Your task to perform on an android device: So as for giving it more effects in the Quentin Clark text Area and fill the Solid fill color in the Sketchbook app.
Image 0: 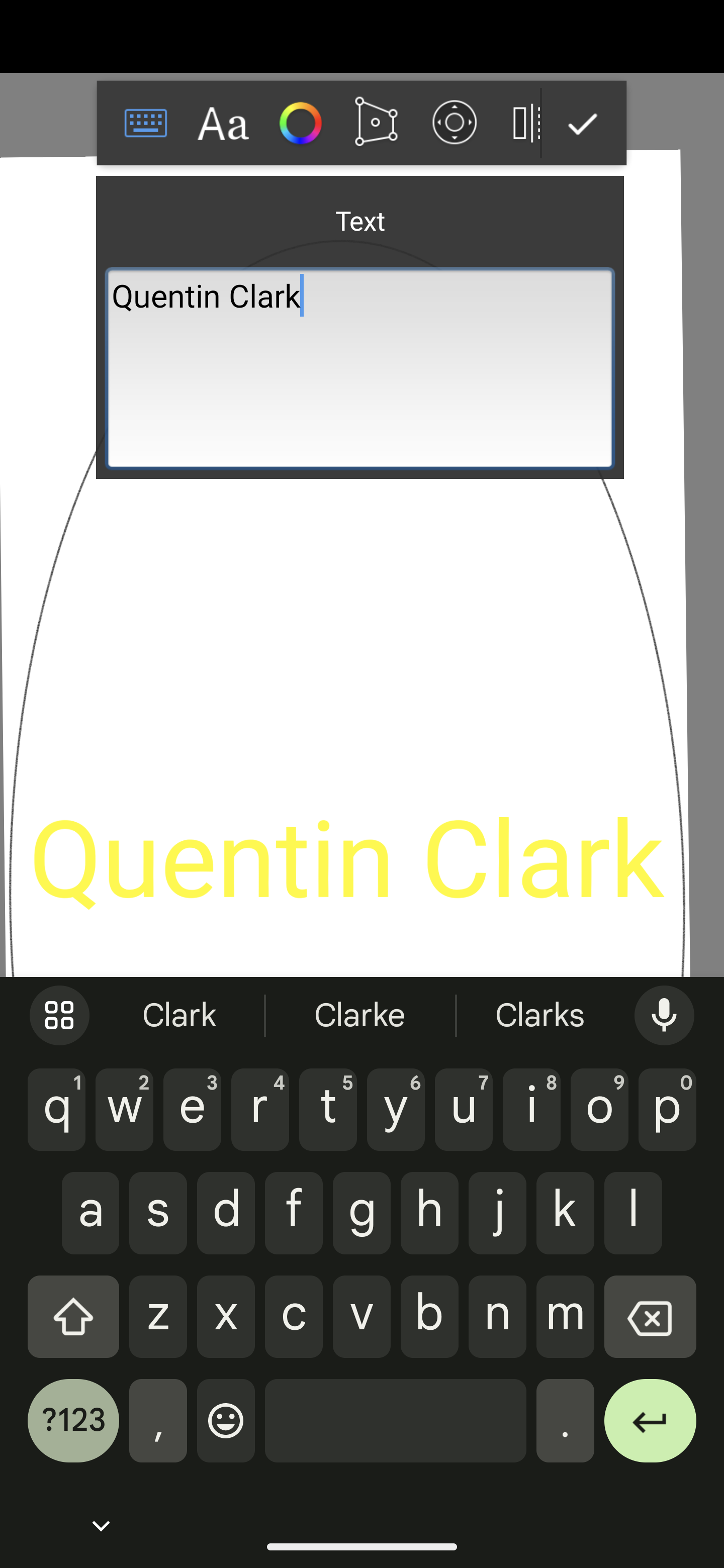
Click on the color circle to select the color
Step 0: click (308, 130)
Image 1: 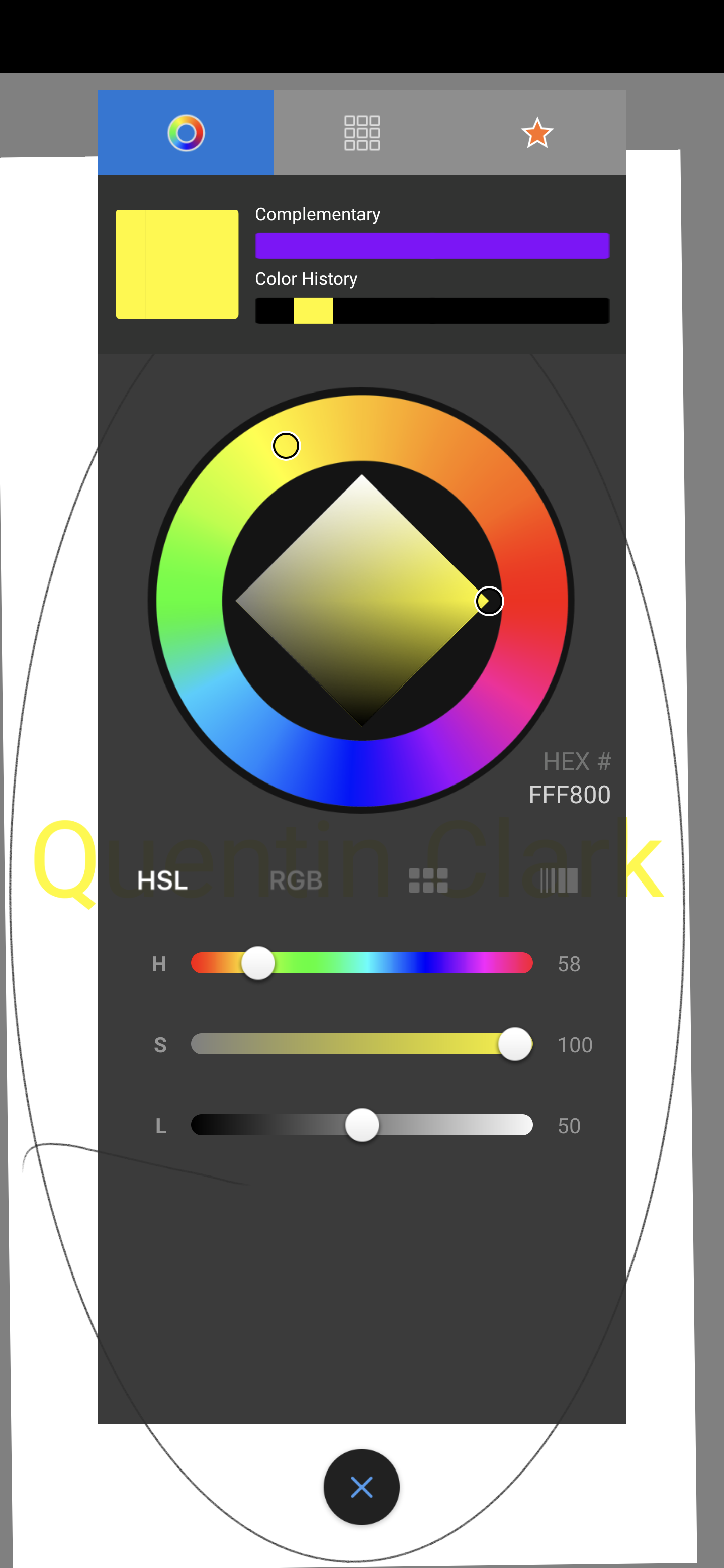
Click on the red color
Step 1: click (526, 588)
Image 2: 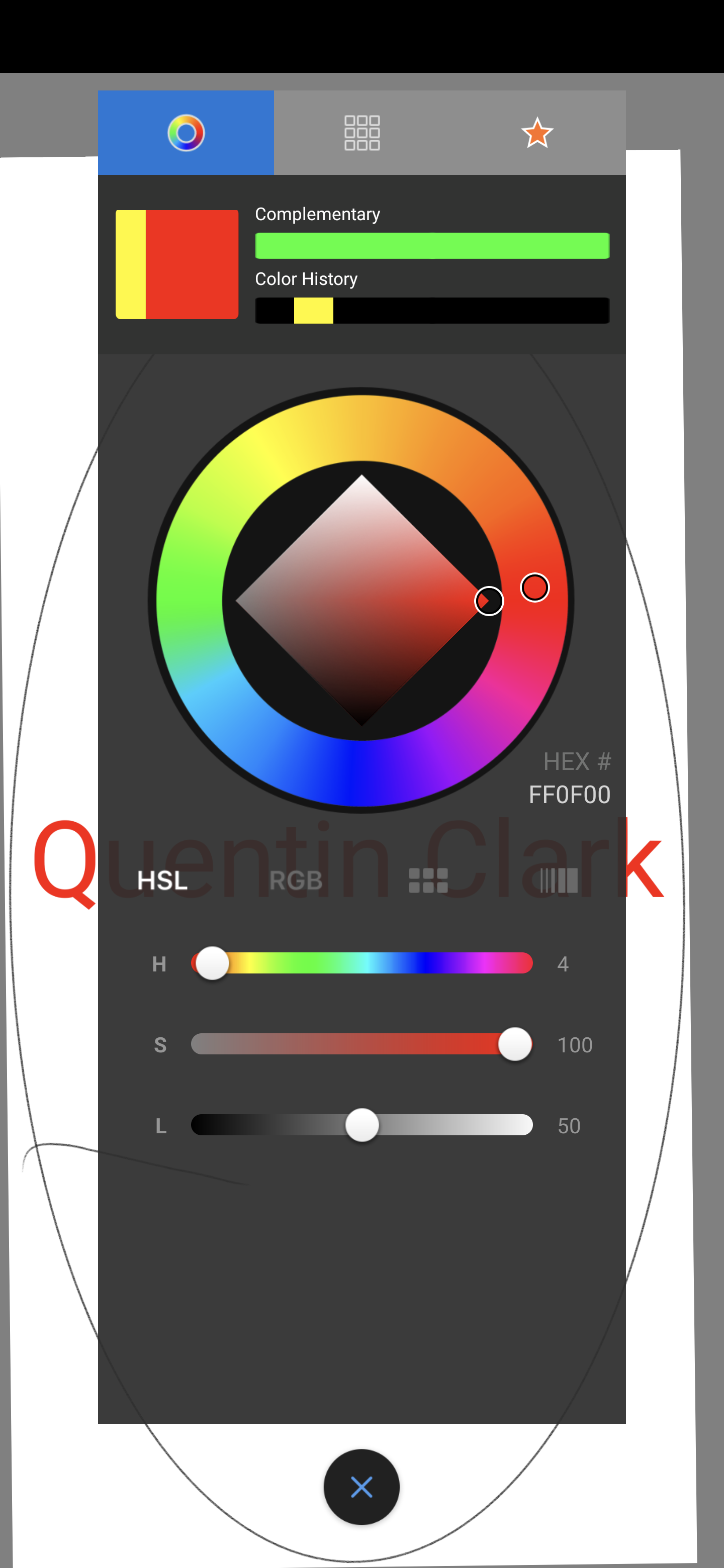
Click on the cross button
Step 2: click (376, 1483)